Your task to perform on an android device: Convert the 1,000 Canadian dollars into Japanese yen on the All Currency Converter app.
Image 0: 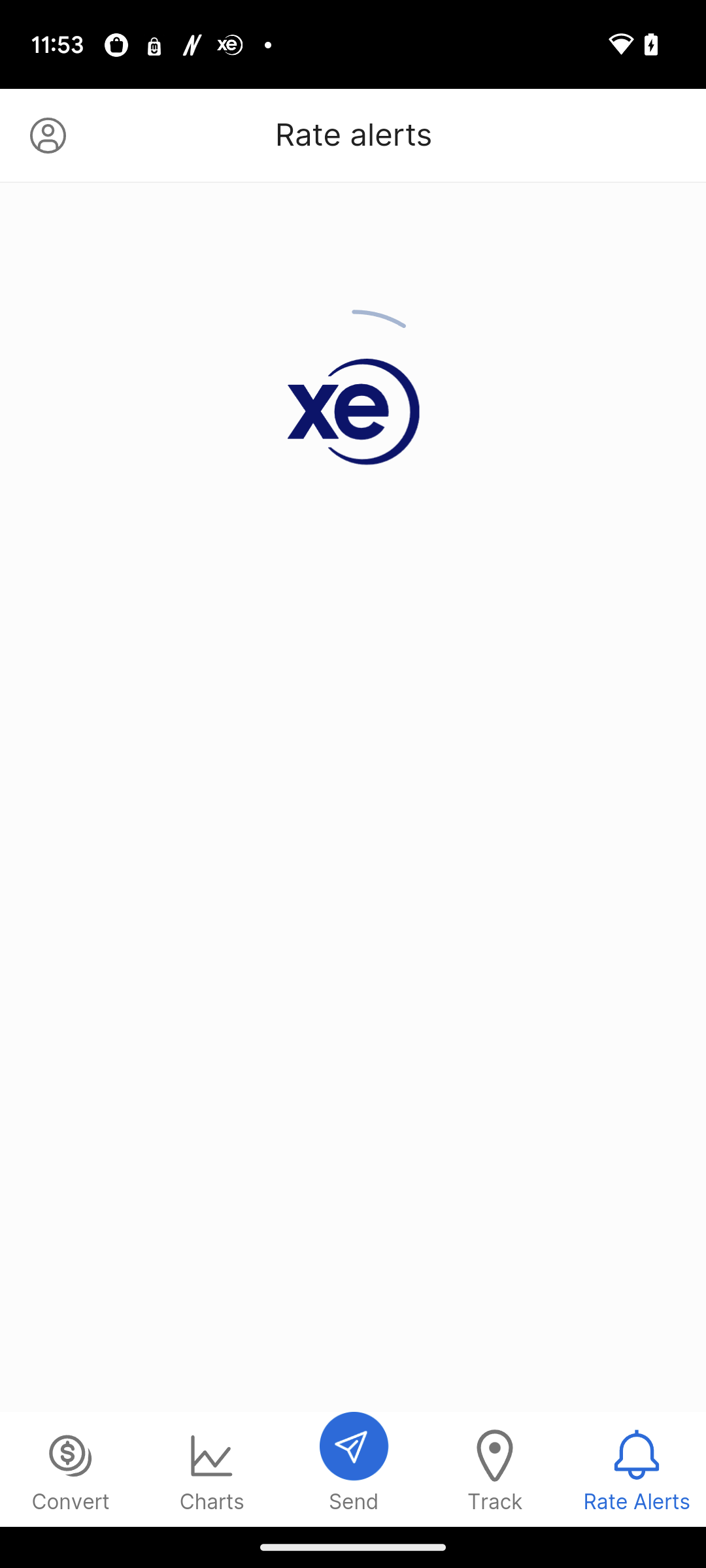
open the All Currency Converter app.
Step 0: open app "All Currency Converter"
Image 1: 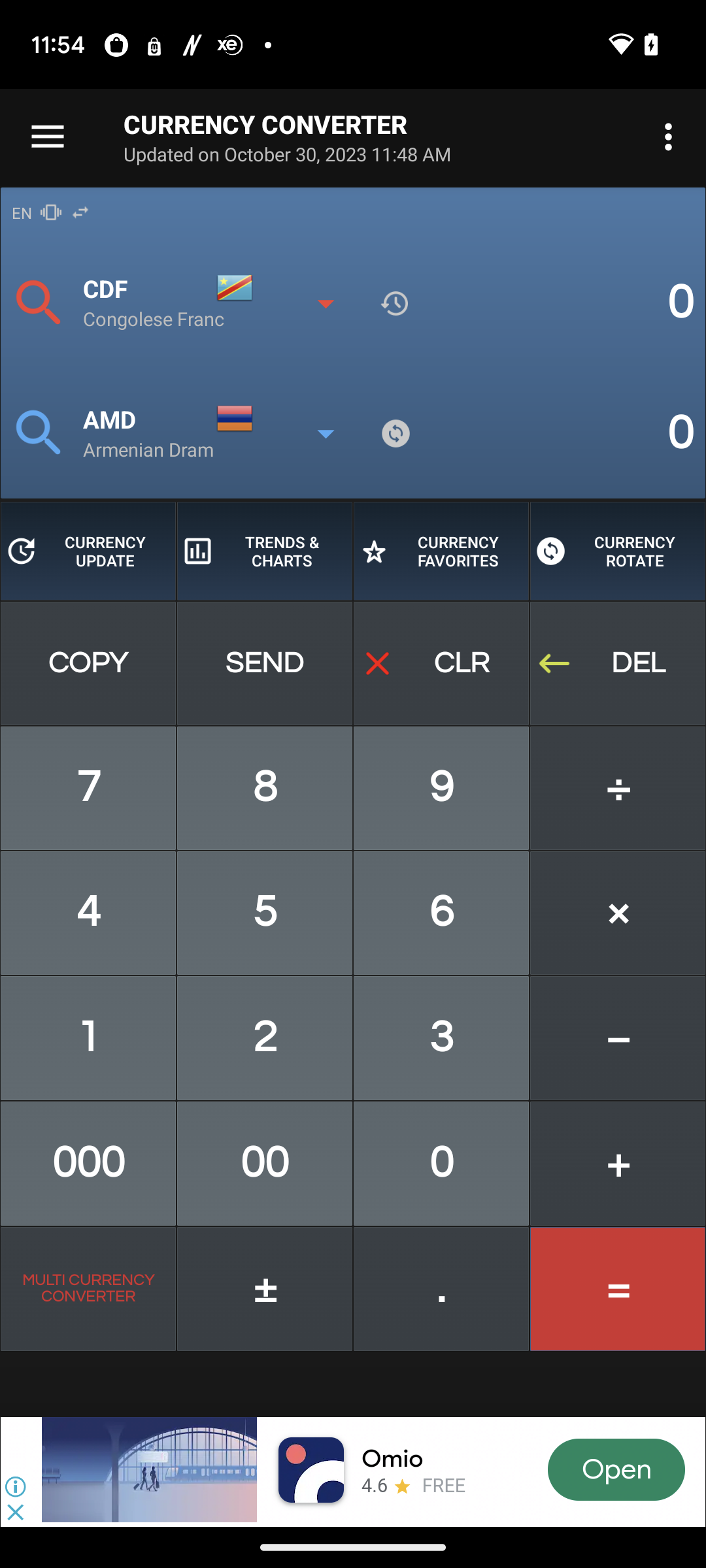
Click on the red search icon. 
Step 1: click (39, 302)
Image 3: 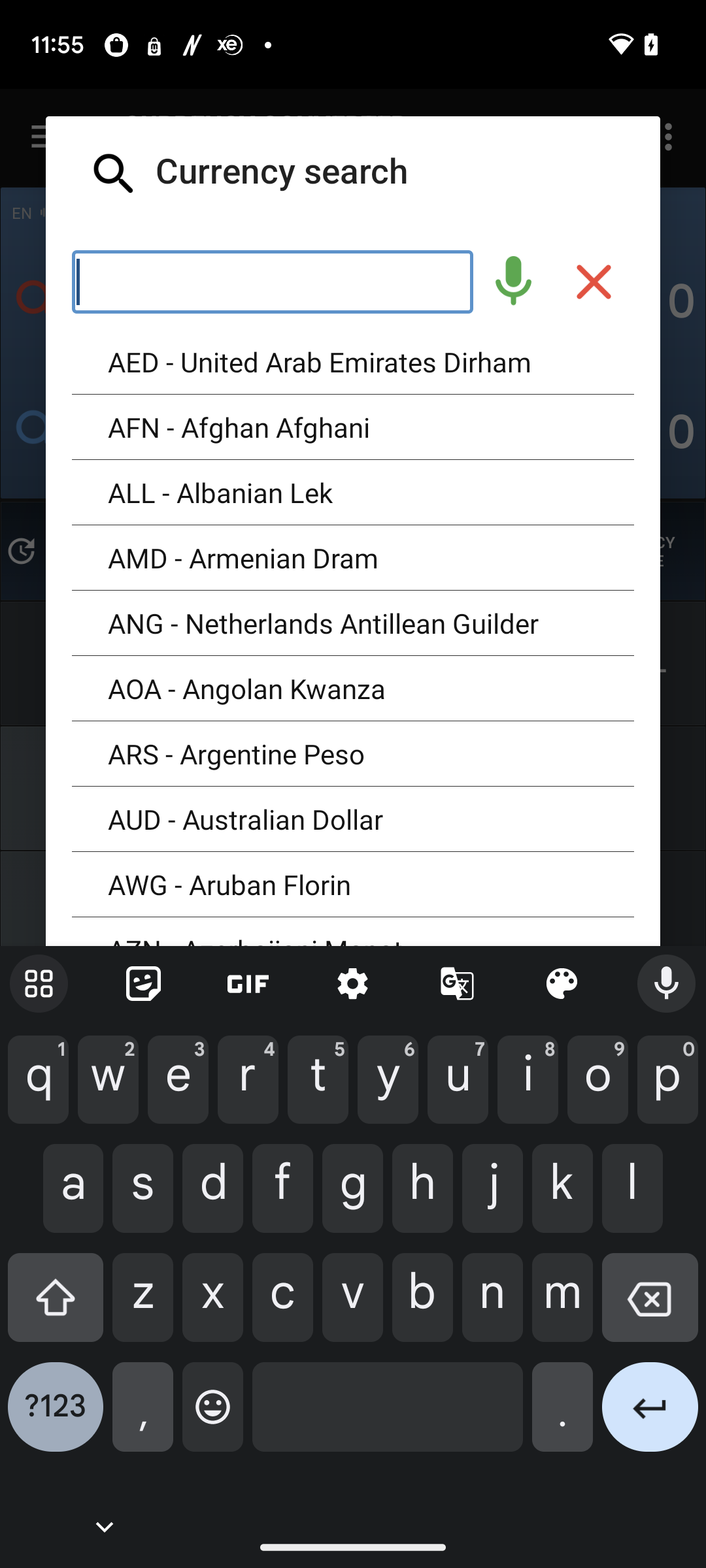
Type "Canadian Dollar" in the search box.
Step 3: type "Canadian Dollar"
Image 4: 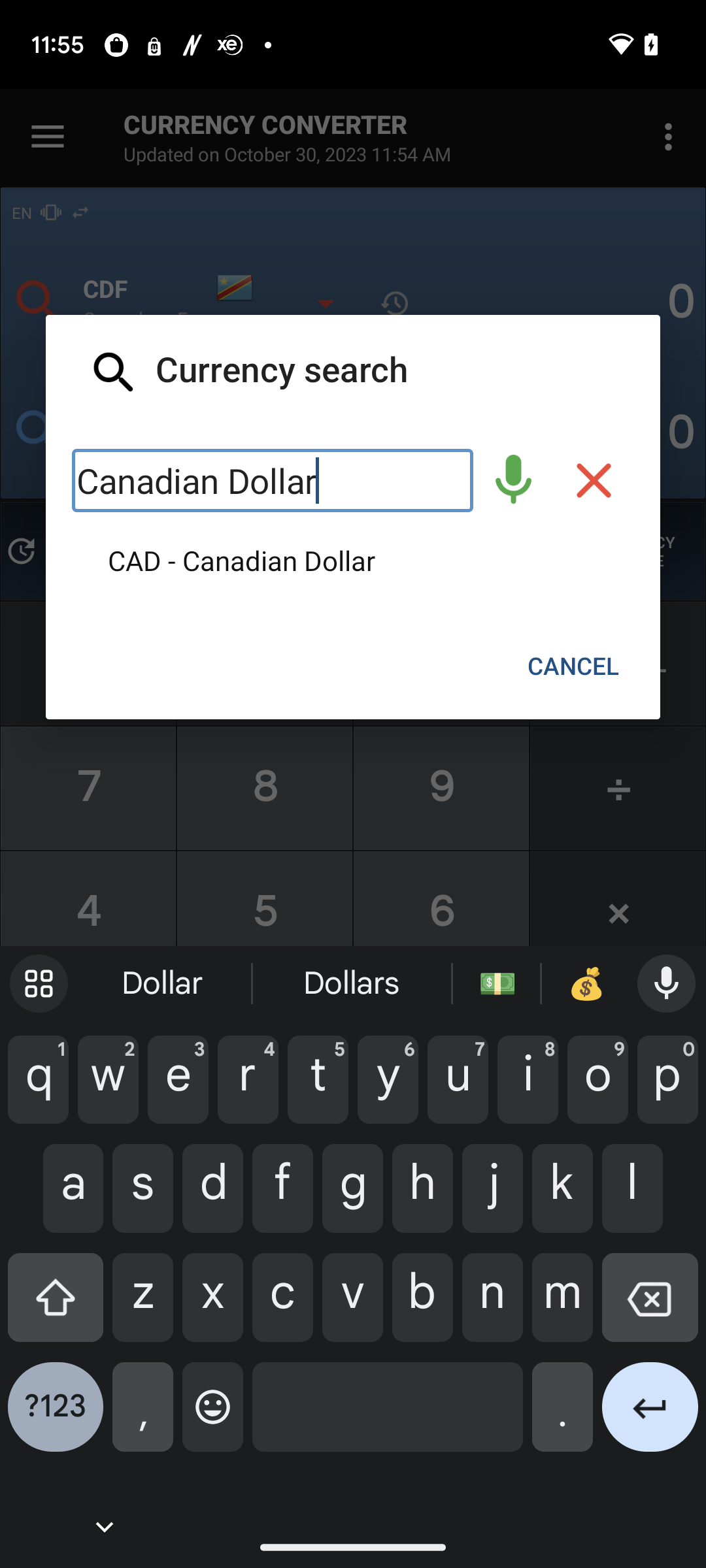
Click on the tab "CAD-Canadian Dollar".
Step 4: click (241, 560)
Image 5: 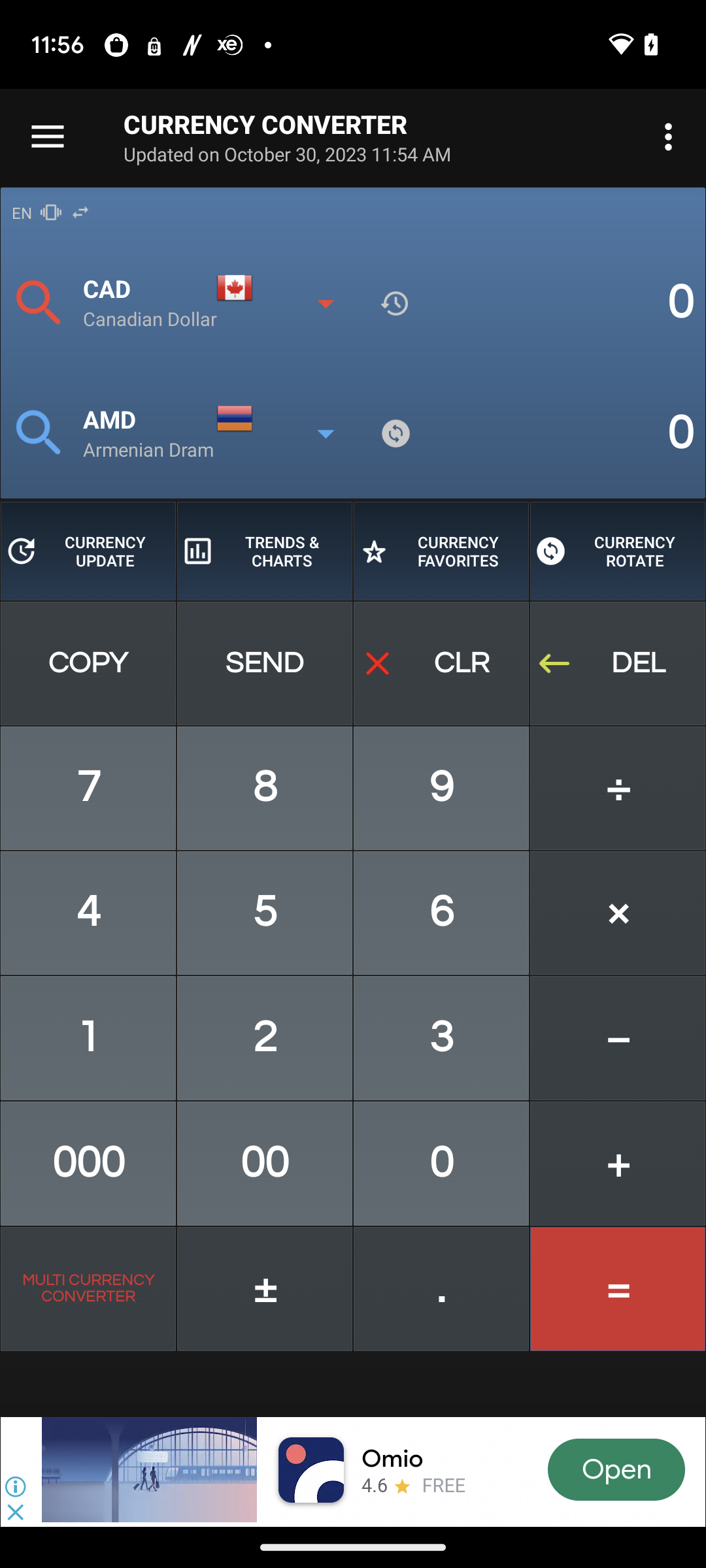
Click on the blue search icon. 
Step 5: click (39, 433)
Image 6: 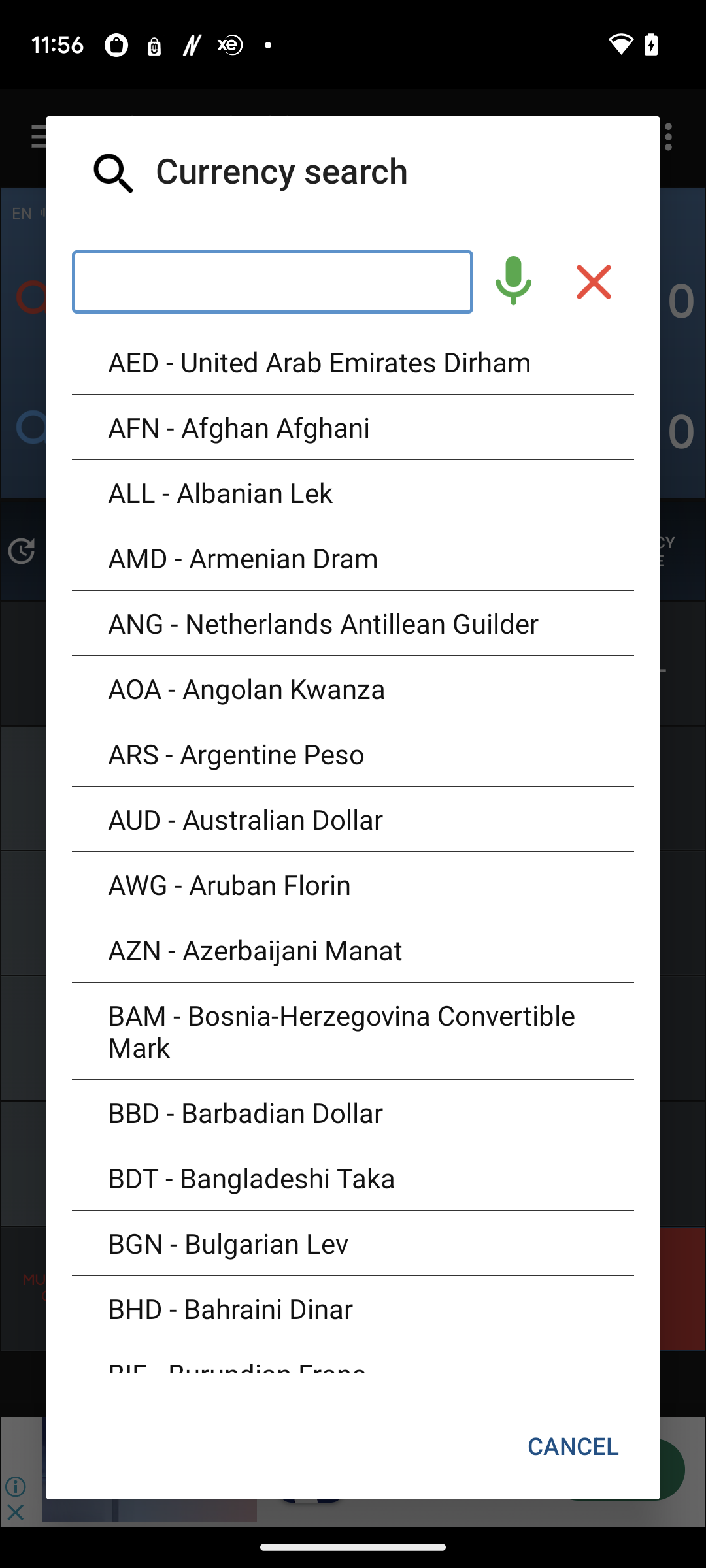
click on the search box.
Step 6: click (273, 282)
Image 7: 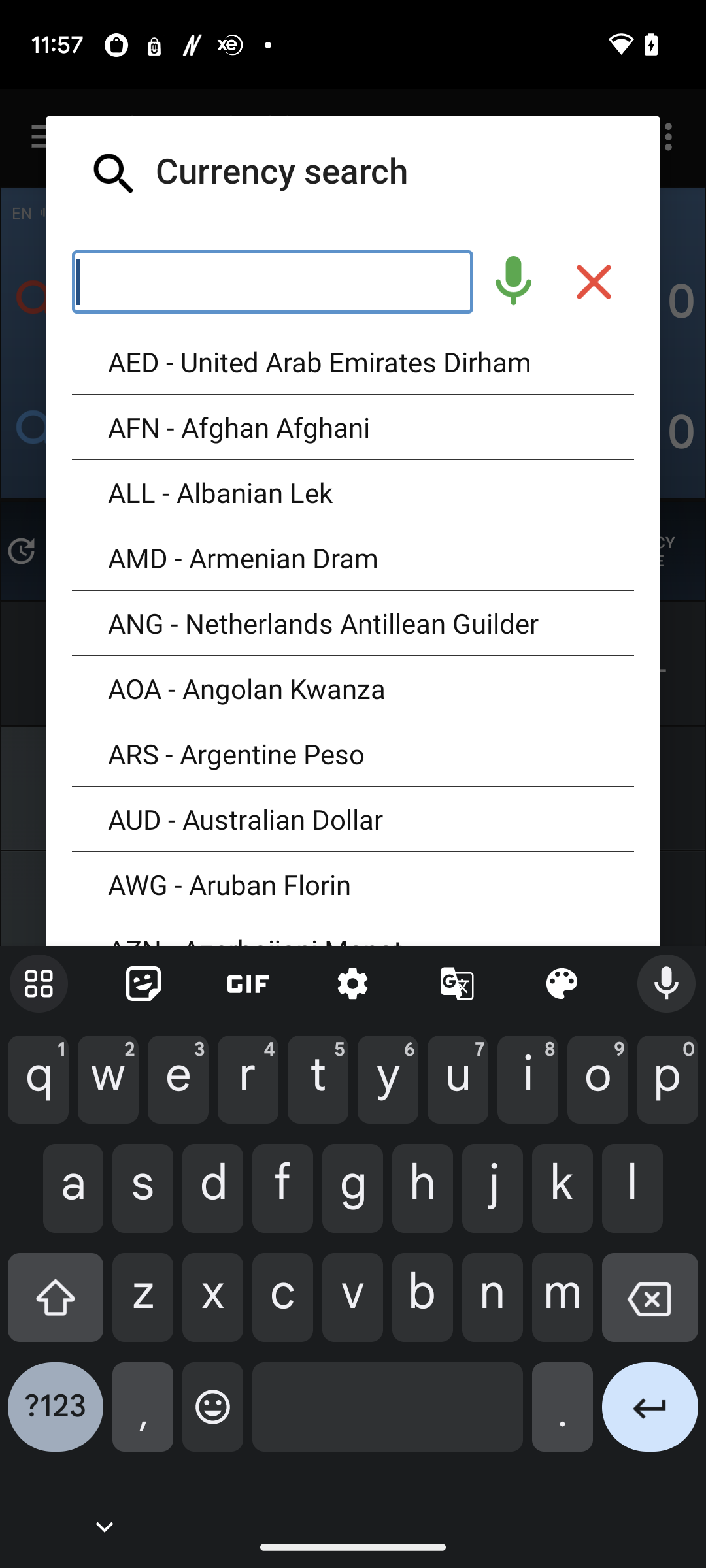
Type Japanese yen in the search box.
Step 7: type "Japanese yen"
Image 9: 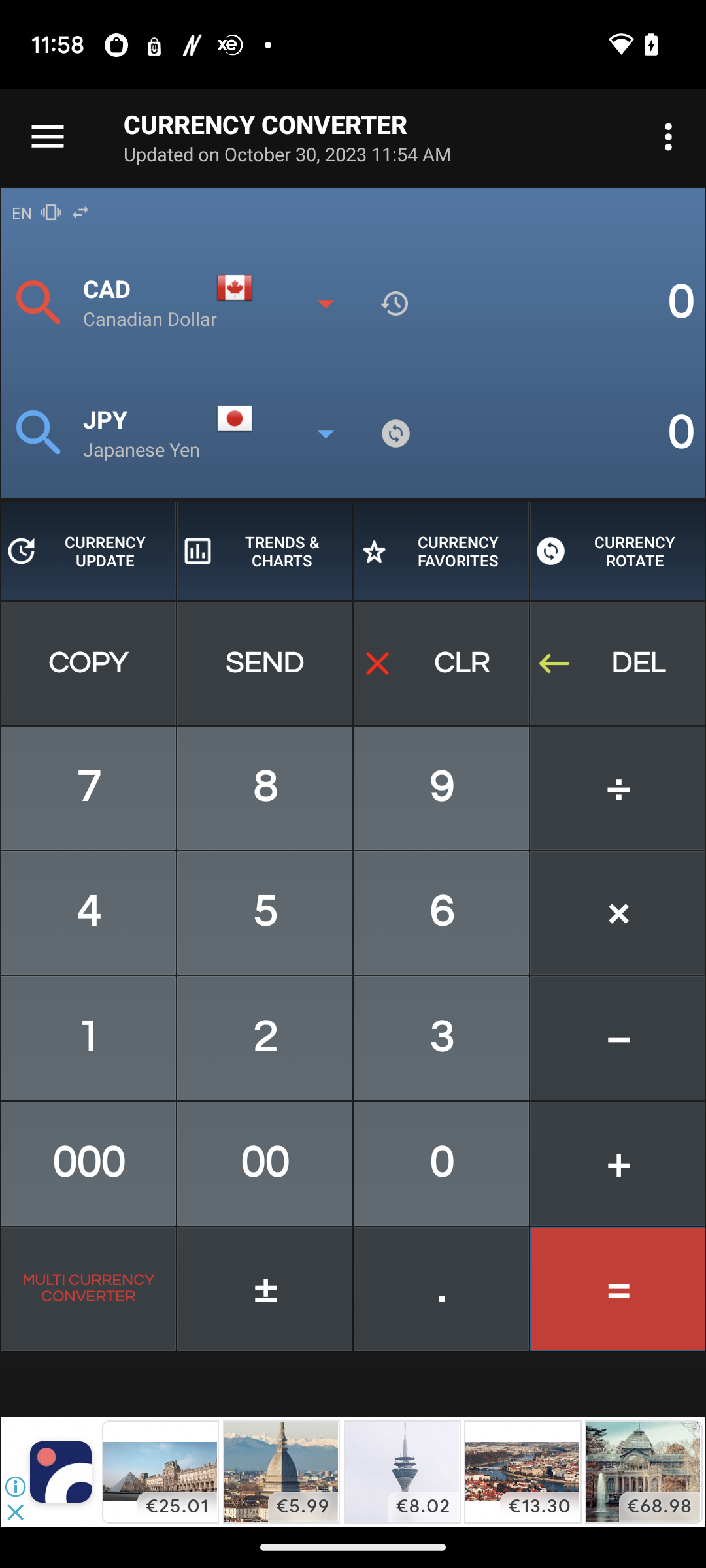
Type 1000 in the search box.
Step 9: click (88, 1037)
Image 10: 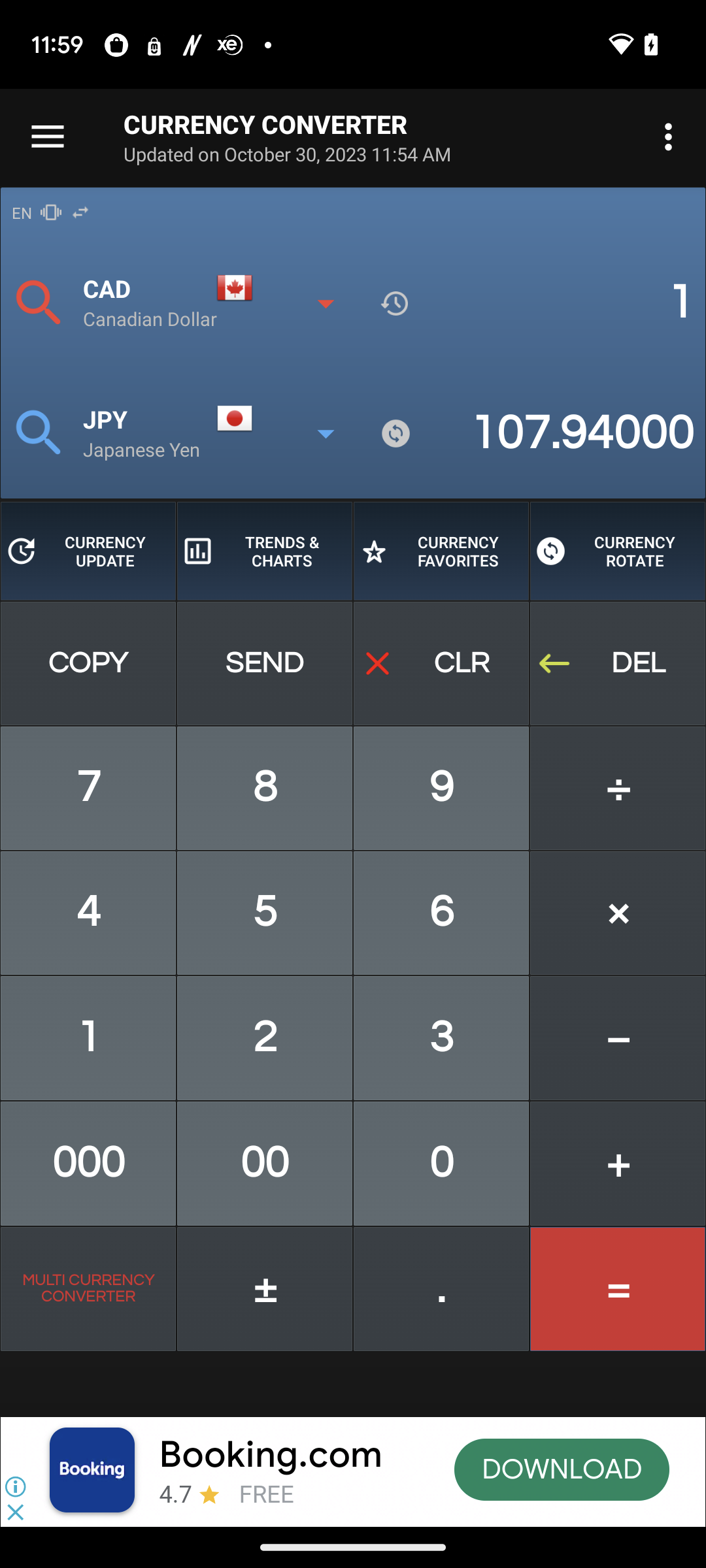
Type 1000 in the search box.
Step 10: click (88, 1164)